Your task to perform on an android device: I want to view the product details of the mock neck knit dress.
Image 0: 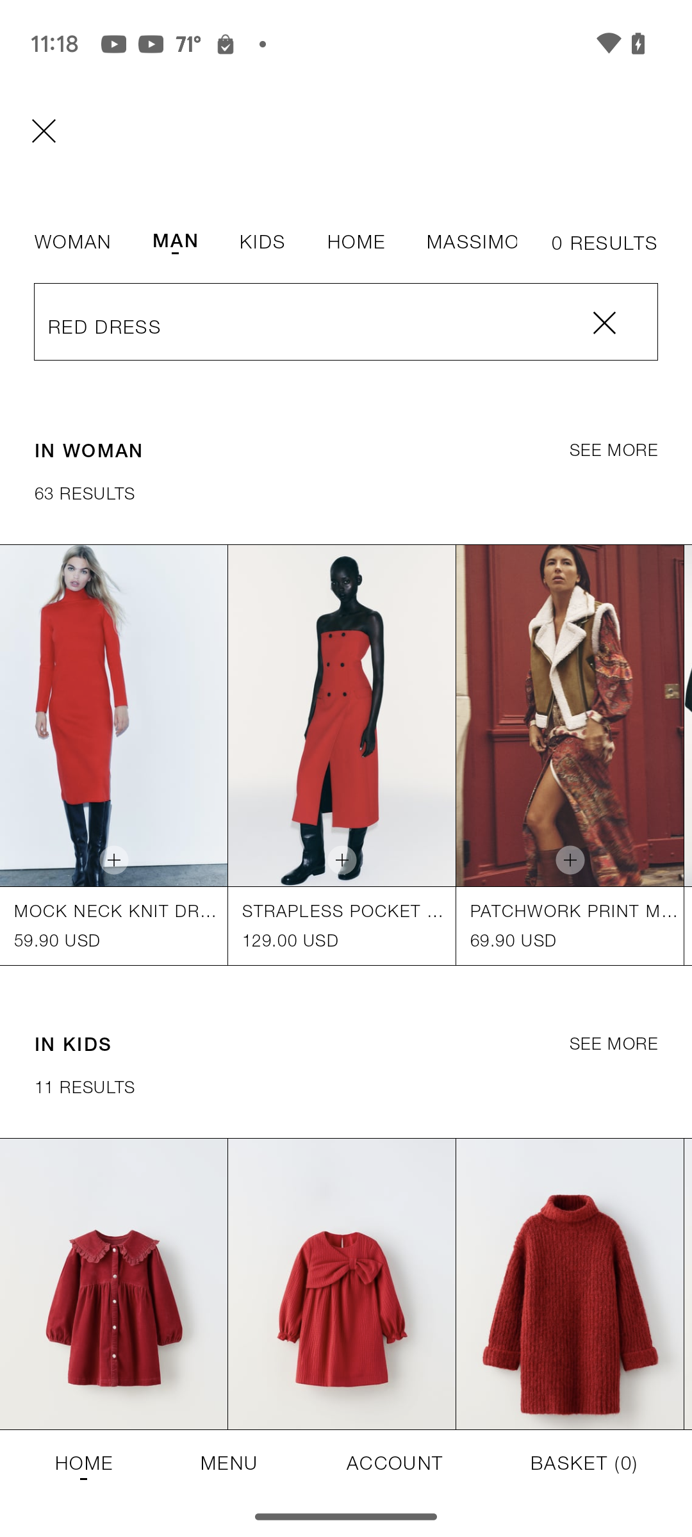
Click on first search result
Step 0: click (346, 758)
Image 1: 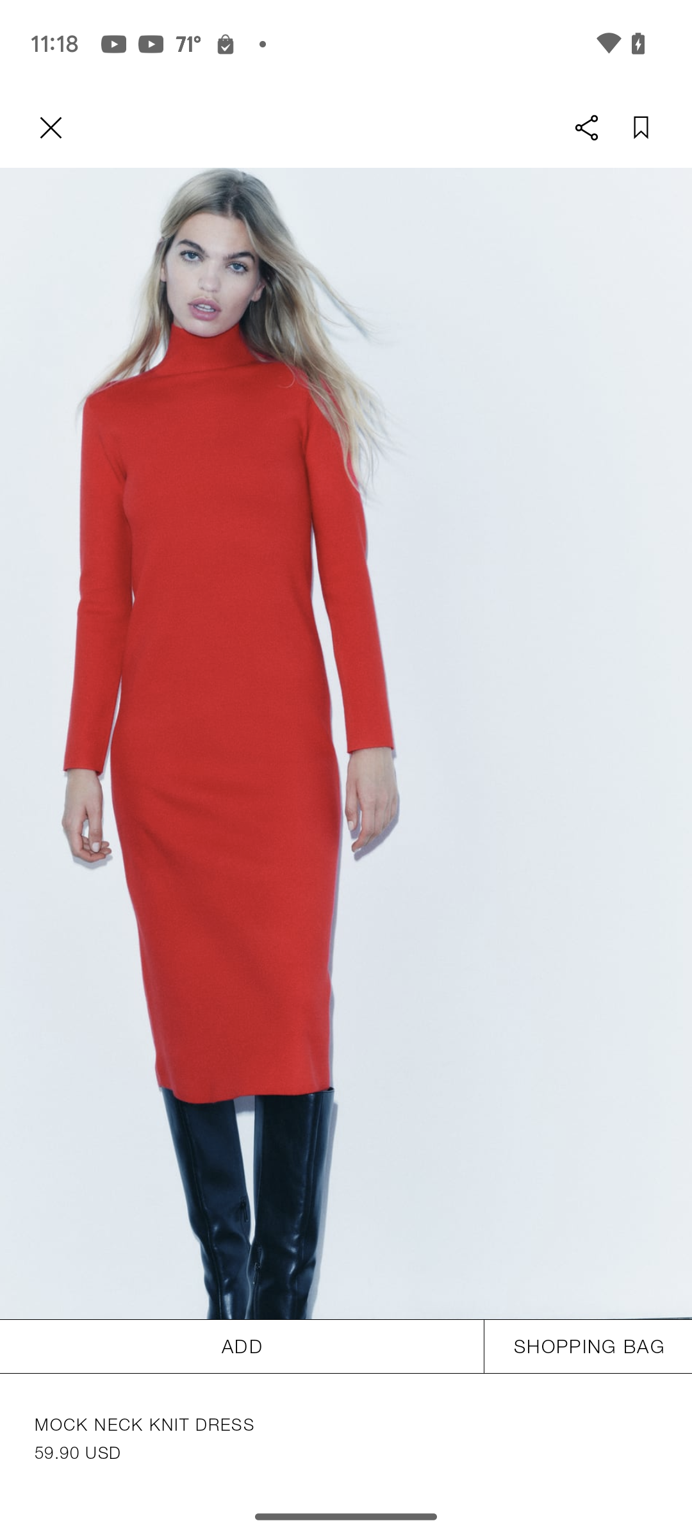
Swipe up to view the details
Step 1: scroll down